Your task to perform on an android device: Share my favorite Book "the Queen's Gambit" to my Friend Natalie larson over her gmail address -natalie.larson1998@gmail.com from the  PocketBook app.
Image 0: 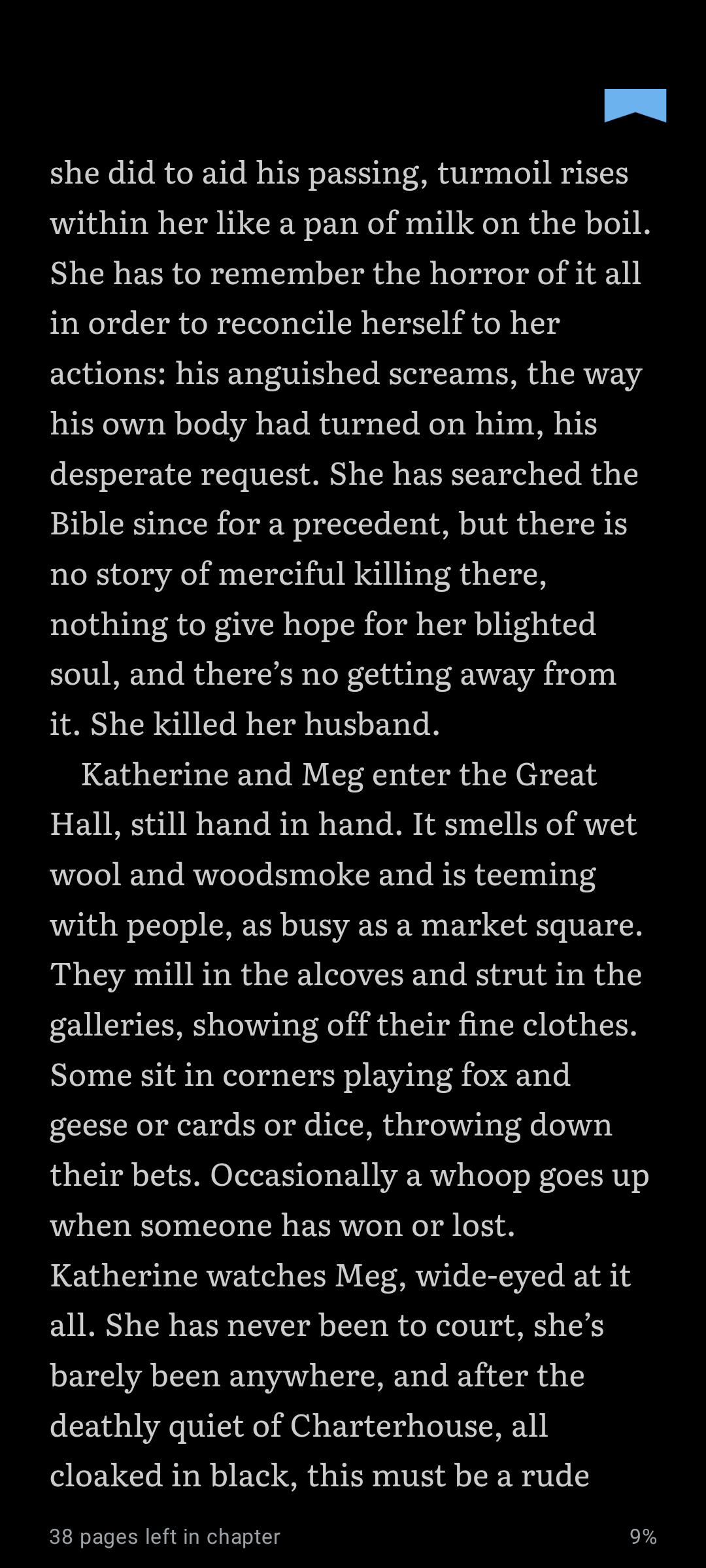
open the PocketBook app.
Step 0: open app "PocketBook"
Image 1: 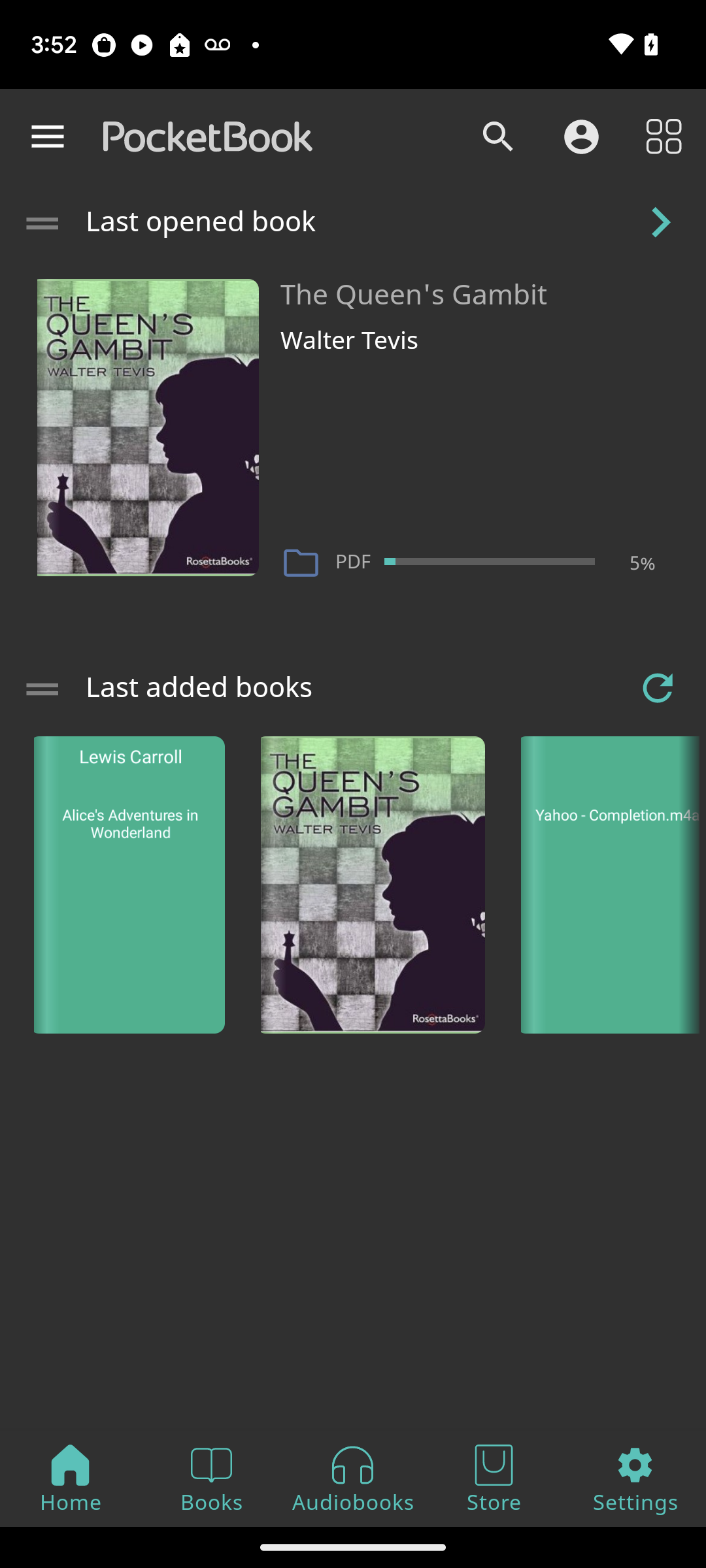
Long press on the "the Queen's Gambit" book.
Step 1: long press (76, 427)
Image 2: 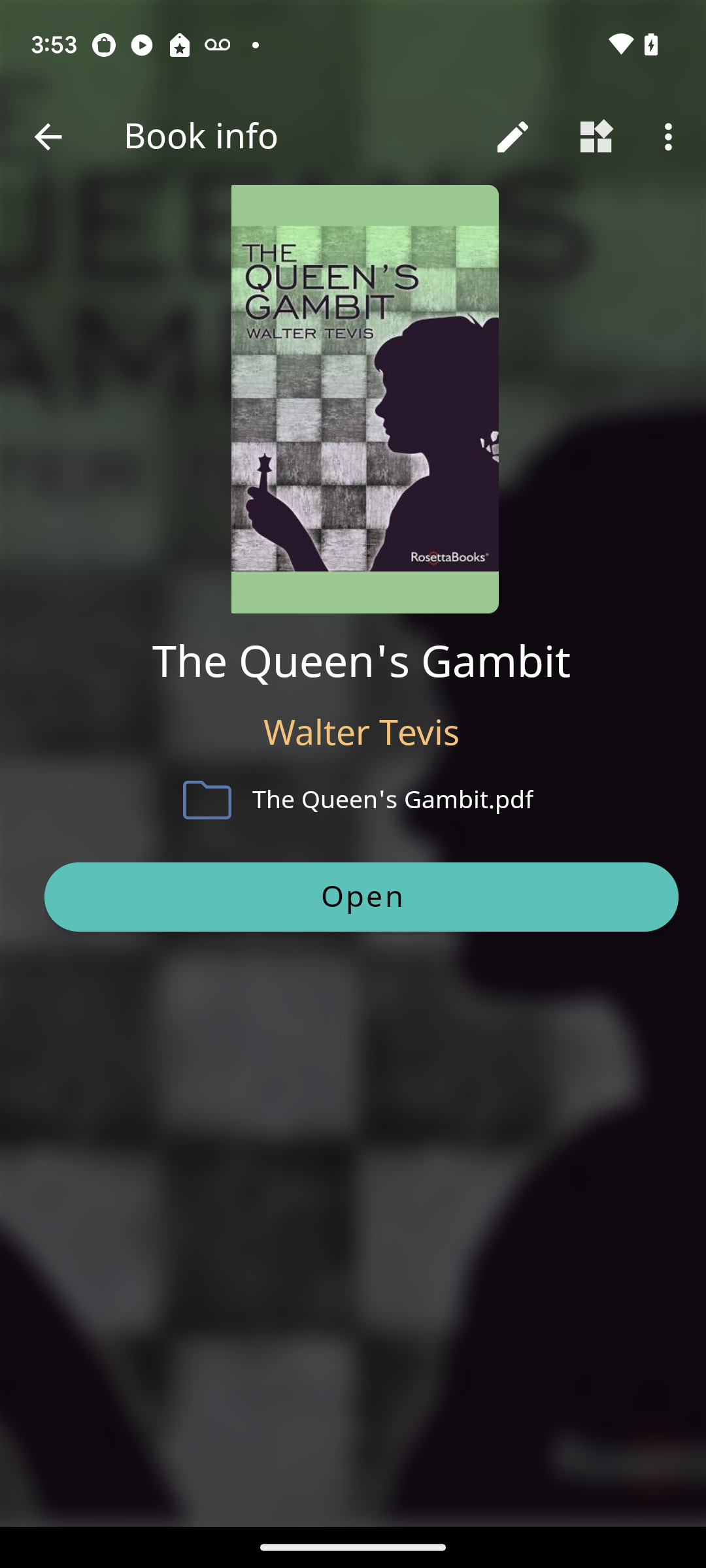
Click on the more options icon at the top right corner of the screen.
Step 2: click (671, 137)
Image 3: 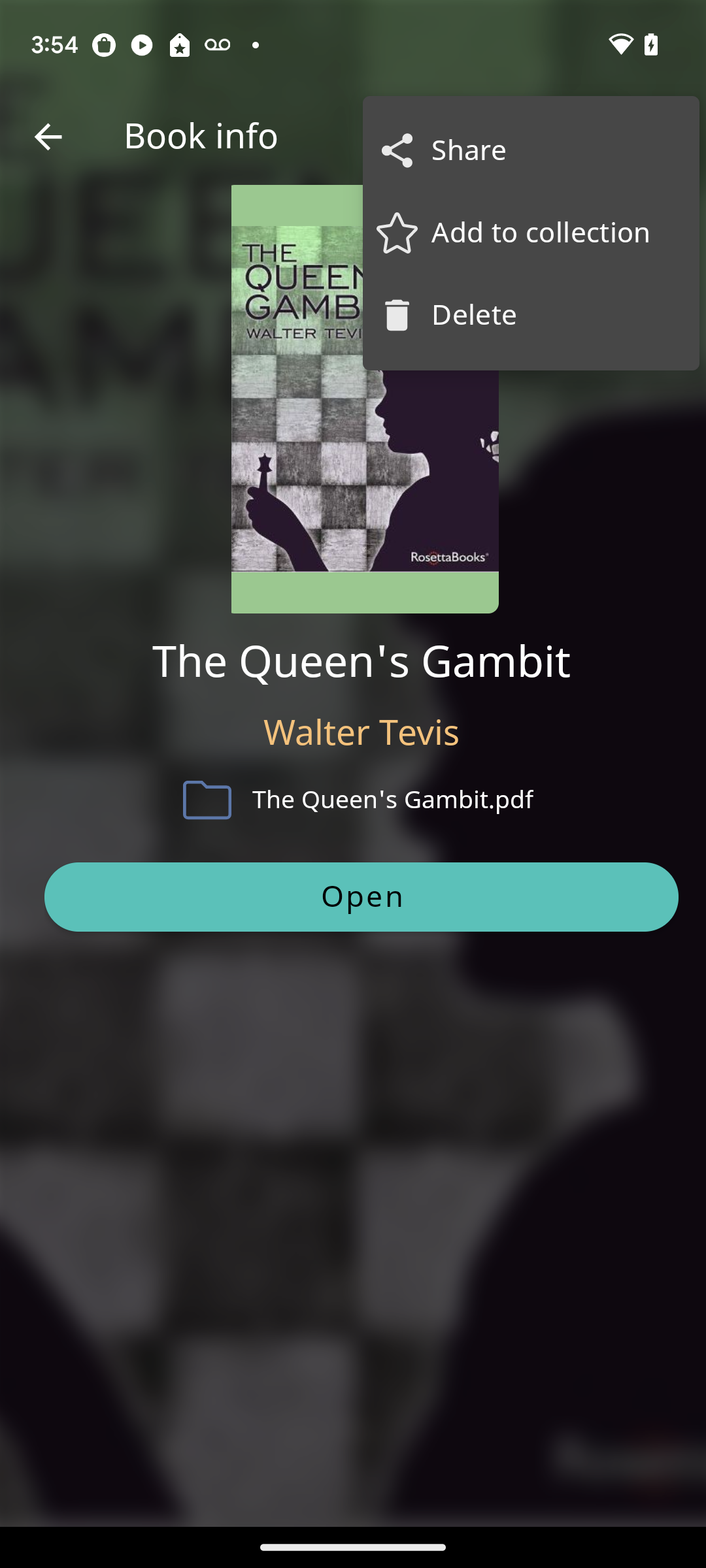
Click on the tab "share".
Step 3: click (551, 151)
Image 4: 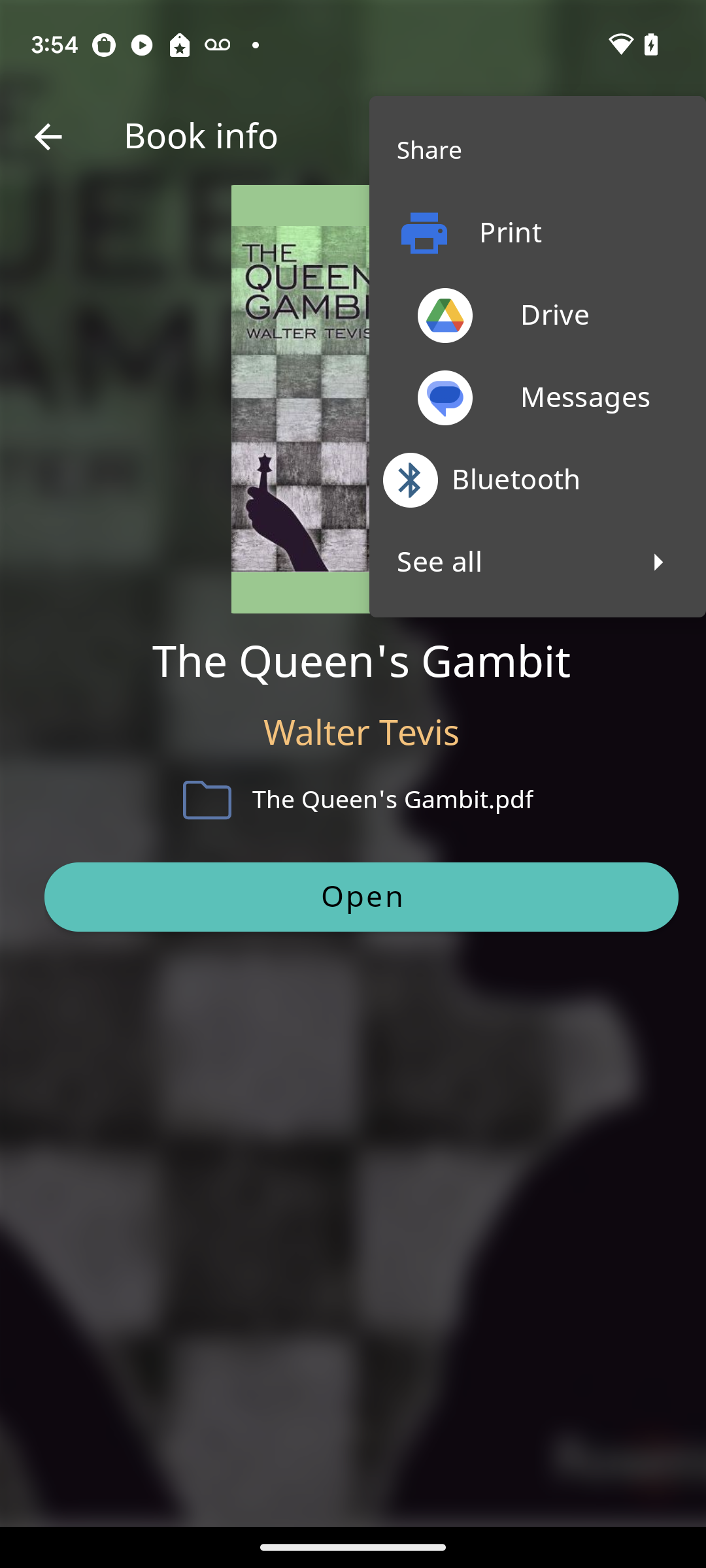
Click on the tab See all.
Step 4: click (510, 563)
Image 5: 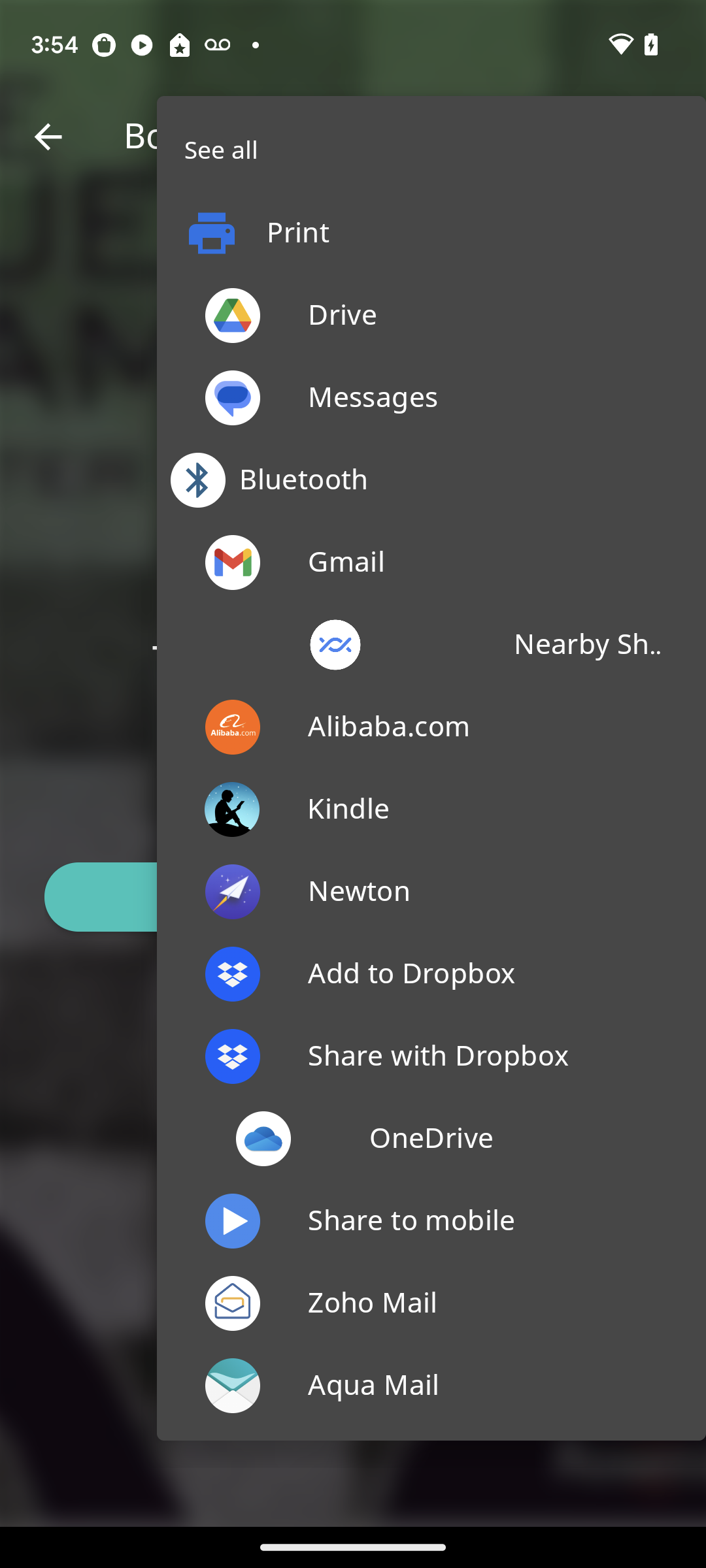
Click on the Gmail option.
Step 5: click (493, 563)
Image 6: 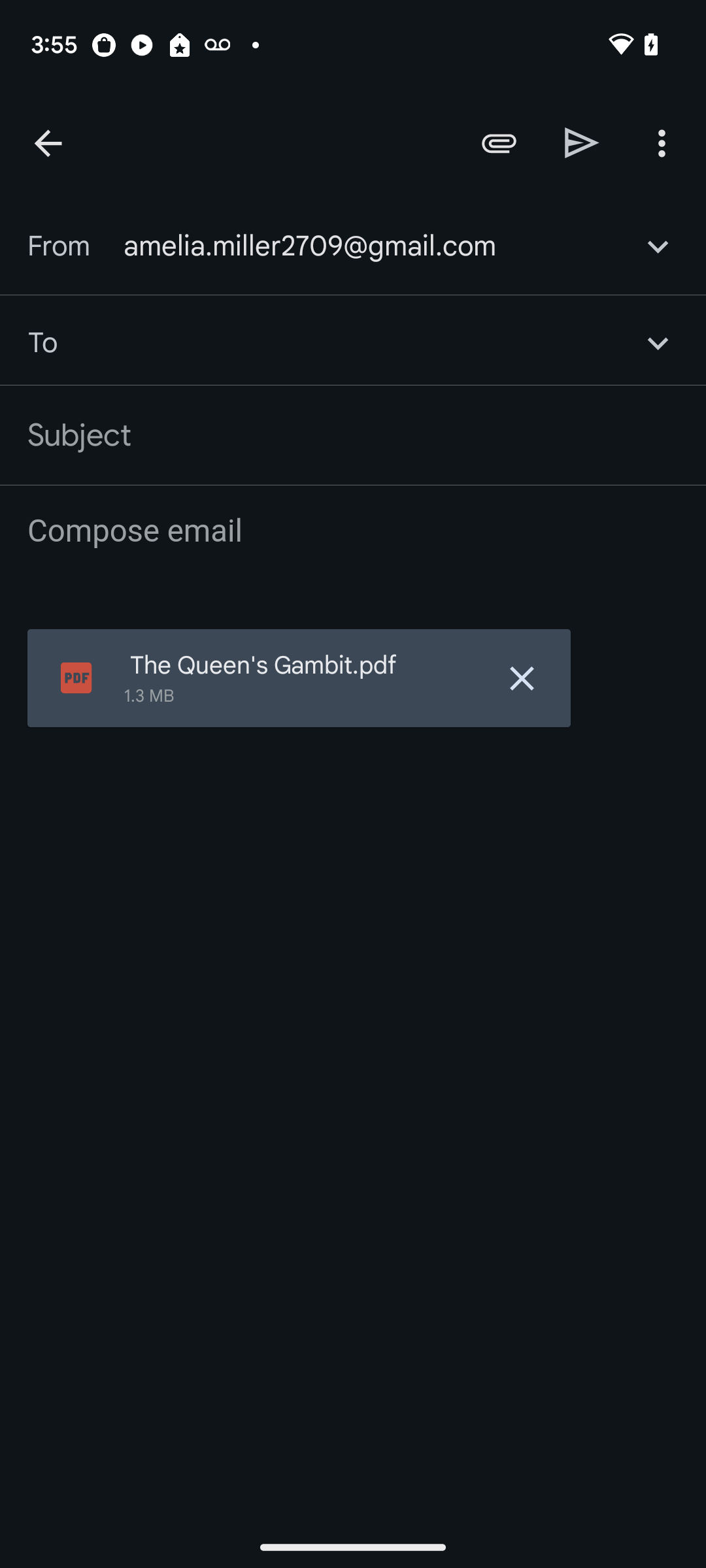
Click on the second Input box.
Step 6: click (35, 343)
Image 7: 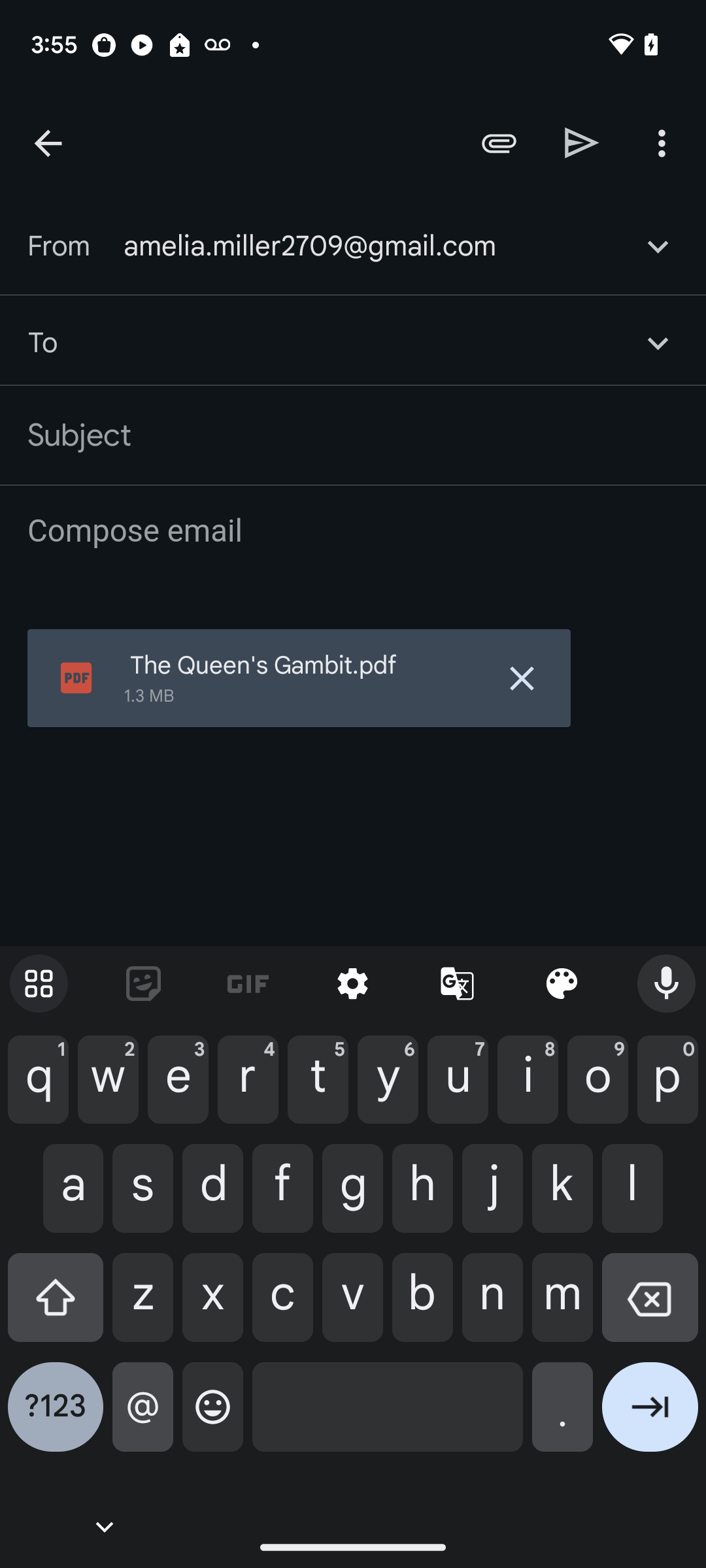
Type id "natalie.larson1998@gmail.com" in the second input box.
Step 7: type "natalie.larson1998@gmail.com"
Image 8: 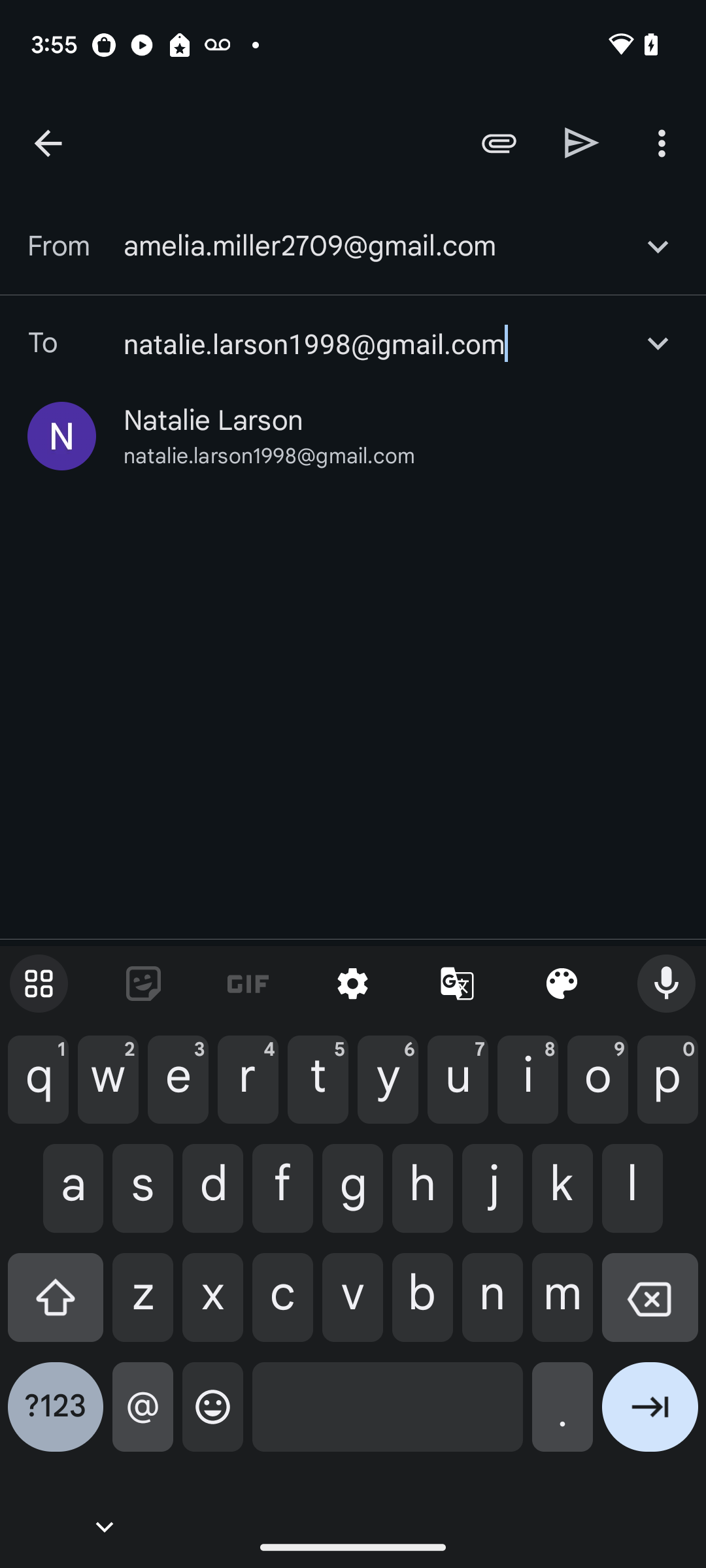
Click on the send icon on the left side of the three dots on the top right corner of the screen.
Step 8: click (582, 142)